Your task to perform on an android device: In the TickTick app, view all the reminders.
Image 0: 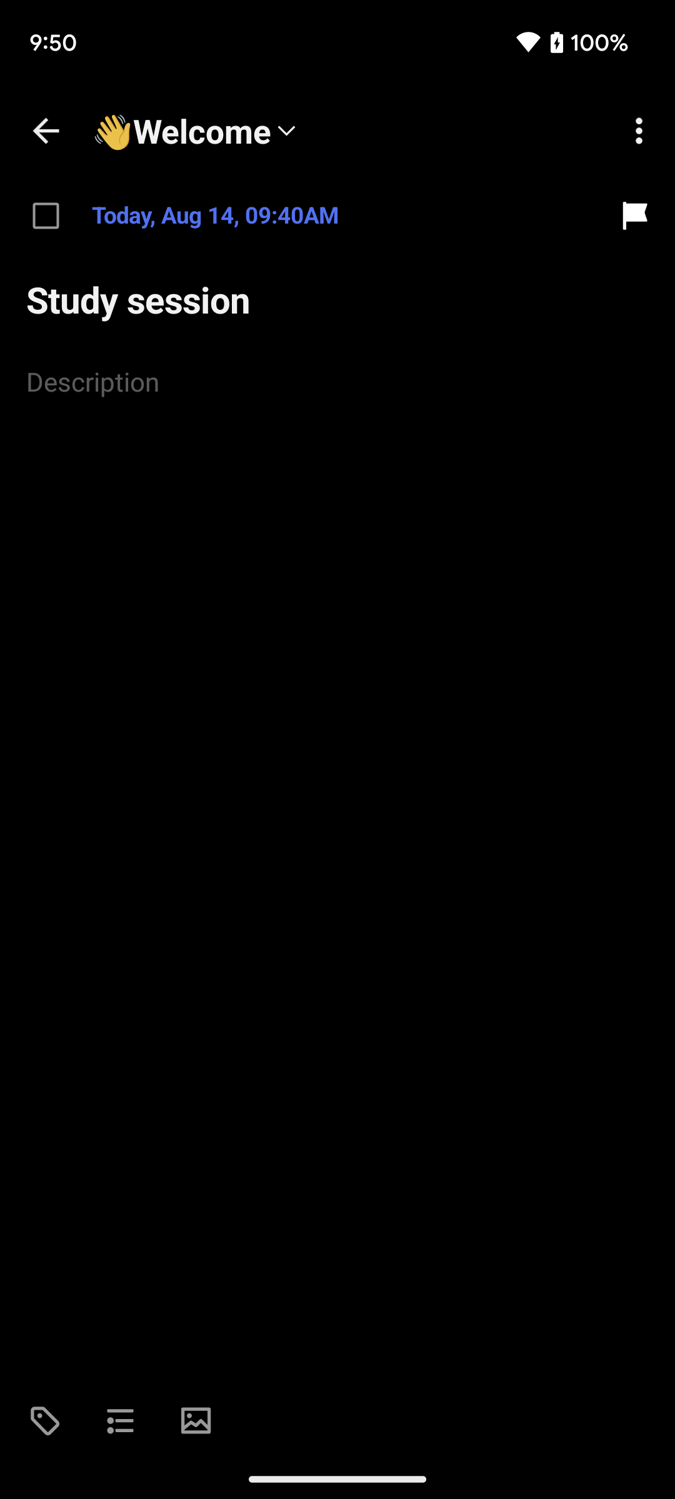
Click on the back arrow at the top left corner of the screen.
Step 0: click (41, 127)